Your task to perform on an android device: Open Myntra app & shop for Levis brand under Categories
Image 0: 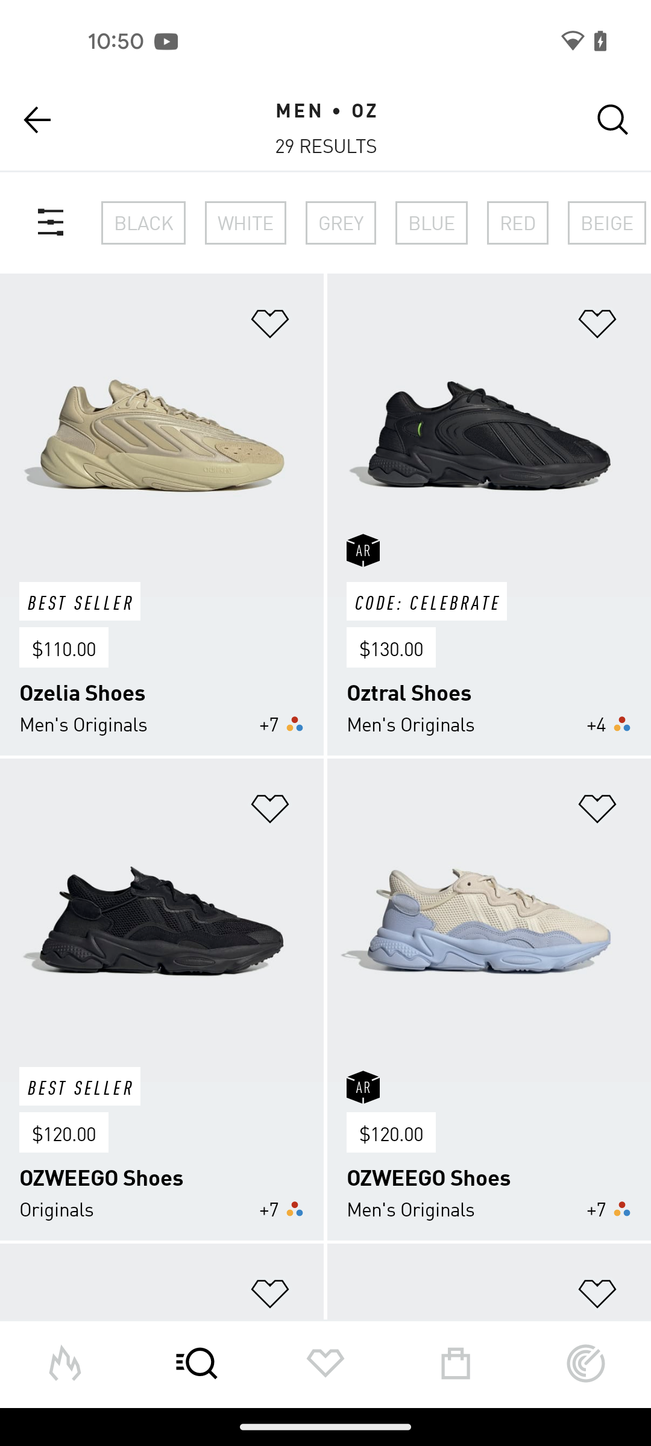
open Myntra app
Step 0: open app "Myntra"
Image 1: 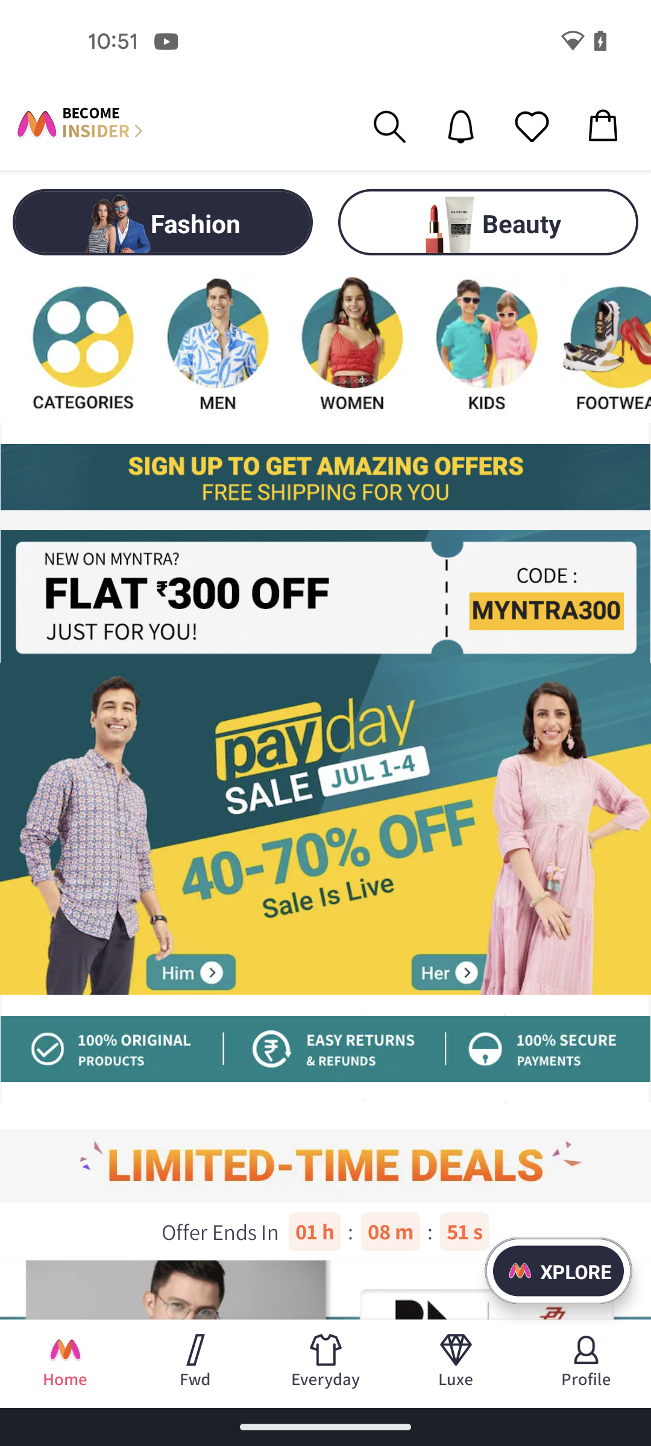
click on Categories at the top left corner of the screen
Step 1: click (83, 345)
Image 2: 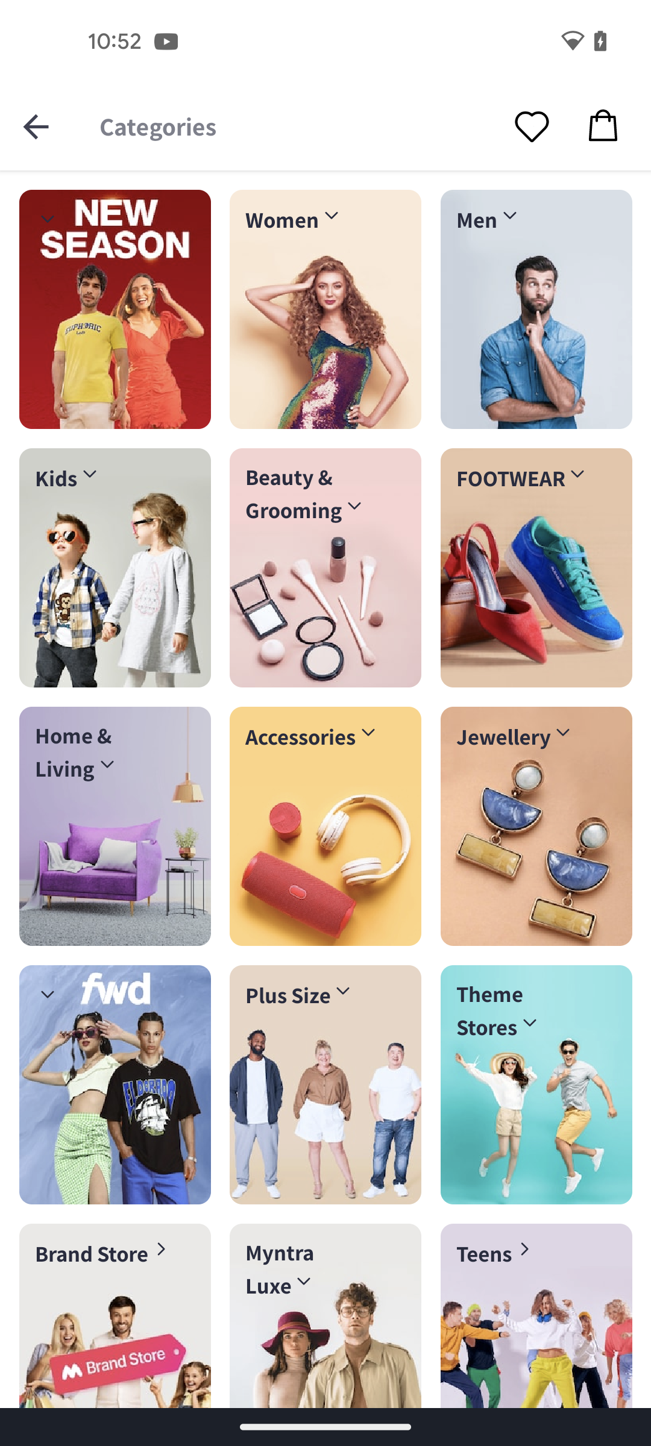
scroll down to view brand option
Step 2: scroll down
Image 3: 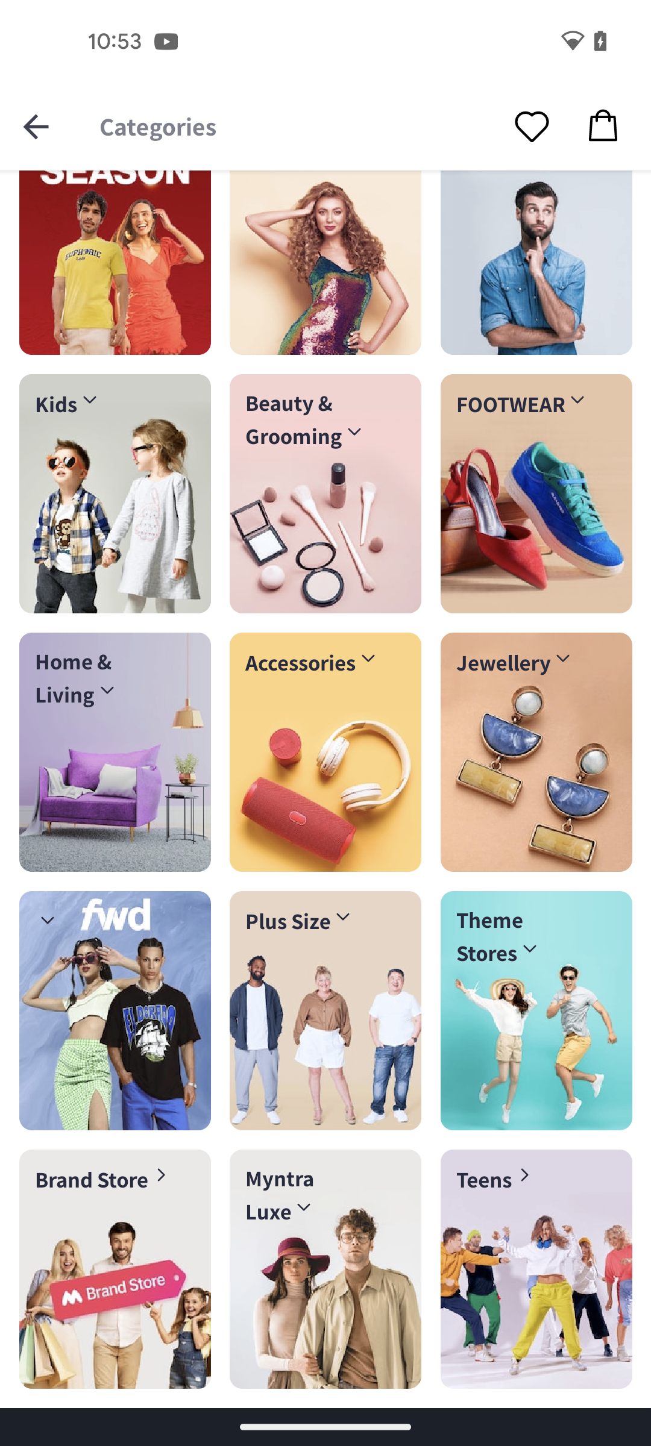
click on Brand Store section at the bottom left corner of the screen
Step 3: click (107, 1312)
Image 4: 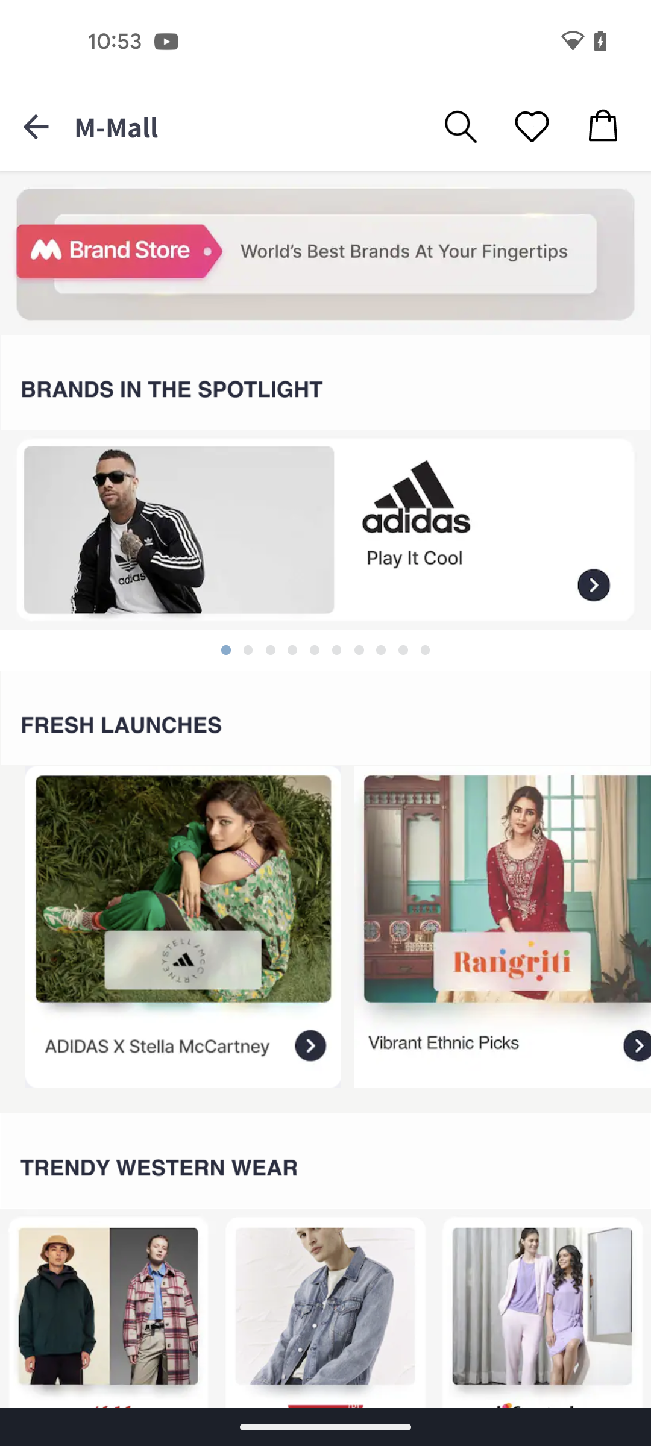
scroll down to view brand lists
Step 4: scroll down
Image 5: 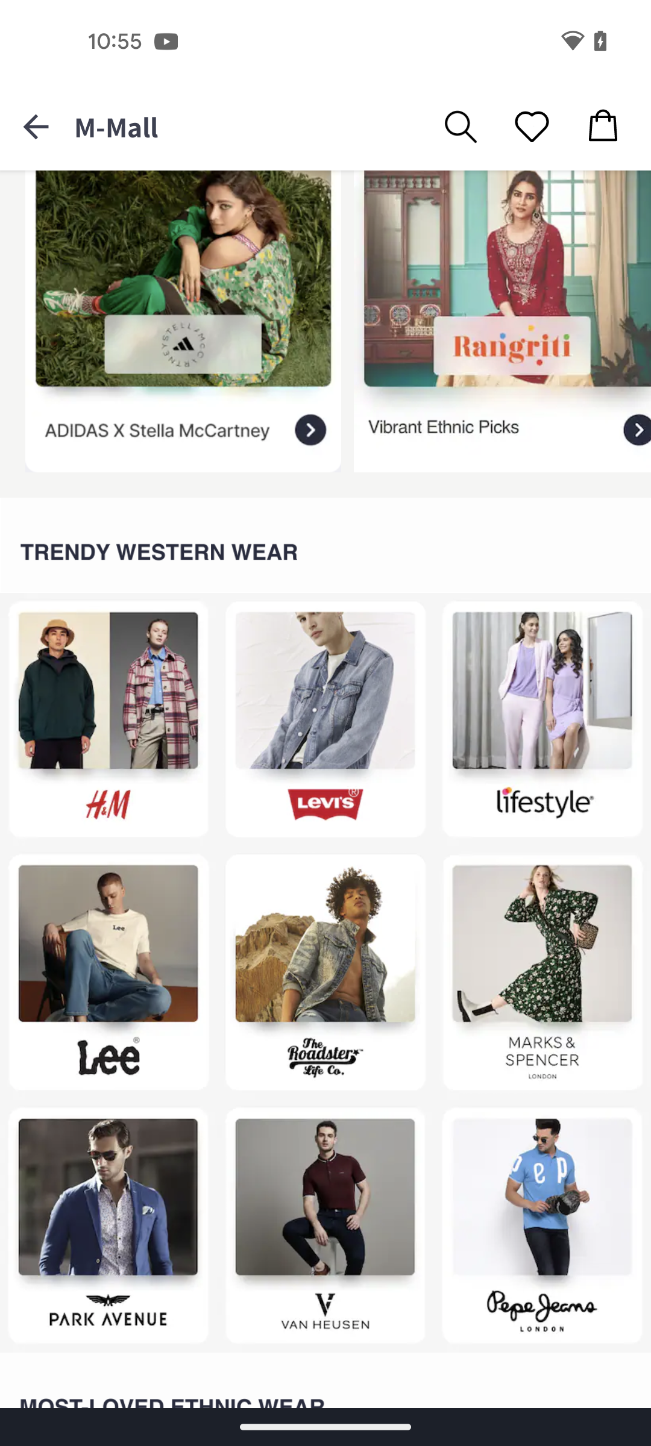
select Levis brand option
Step 5: click (325, 719)